Your task to perform on an android device: Get the care plan for my Pansy plant to keep it healthy on the Plantln app.
Image 0: 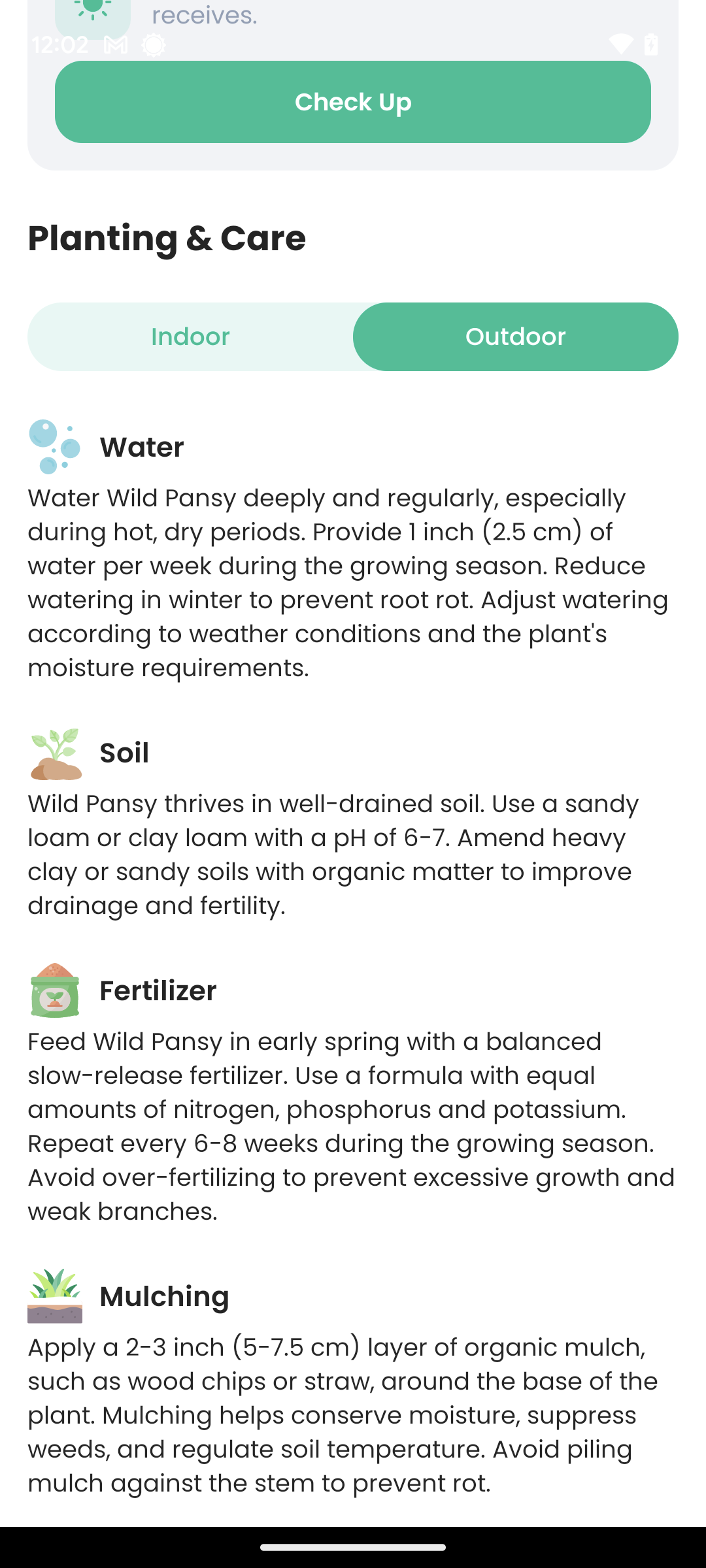
Scroll down until you find Get care plan tab.
Step 0: scroll up
Image 1: 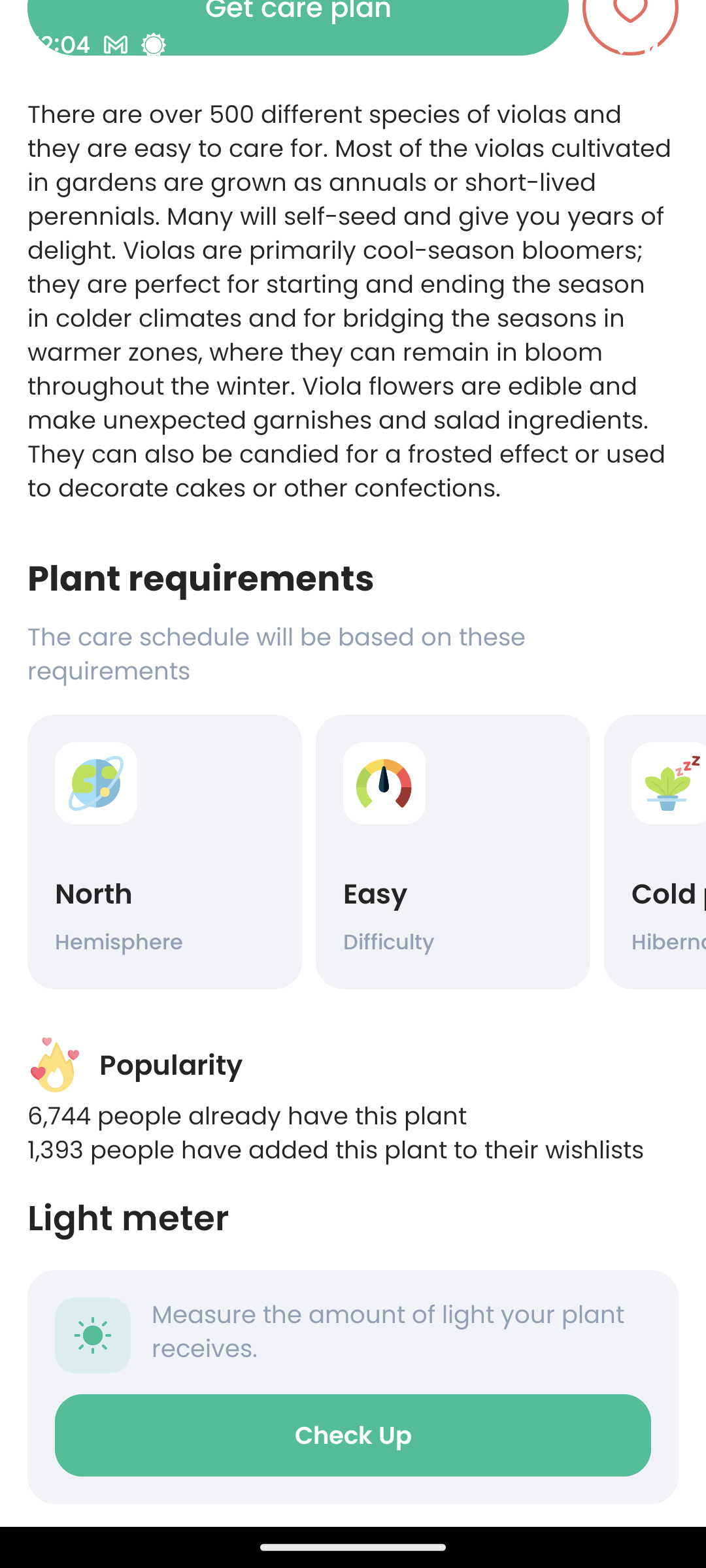
Scroll down until you find Get care plan tab.
Step 1: scroll up
Image 2: 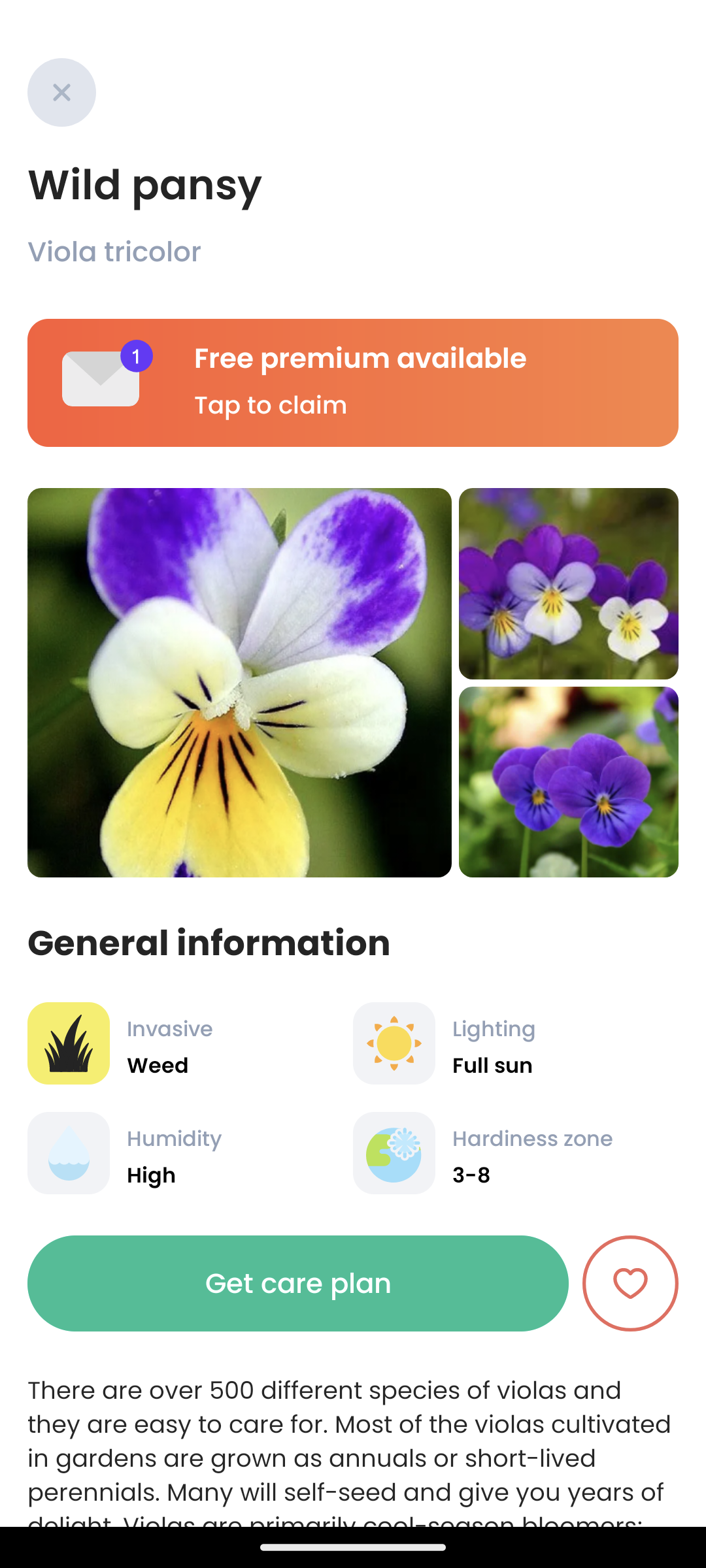
Click on Get care plan tab.
Step 2: click (298, 1283)
Image 3: 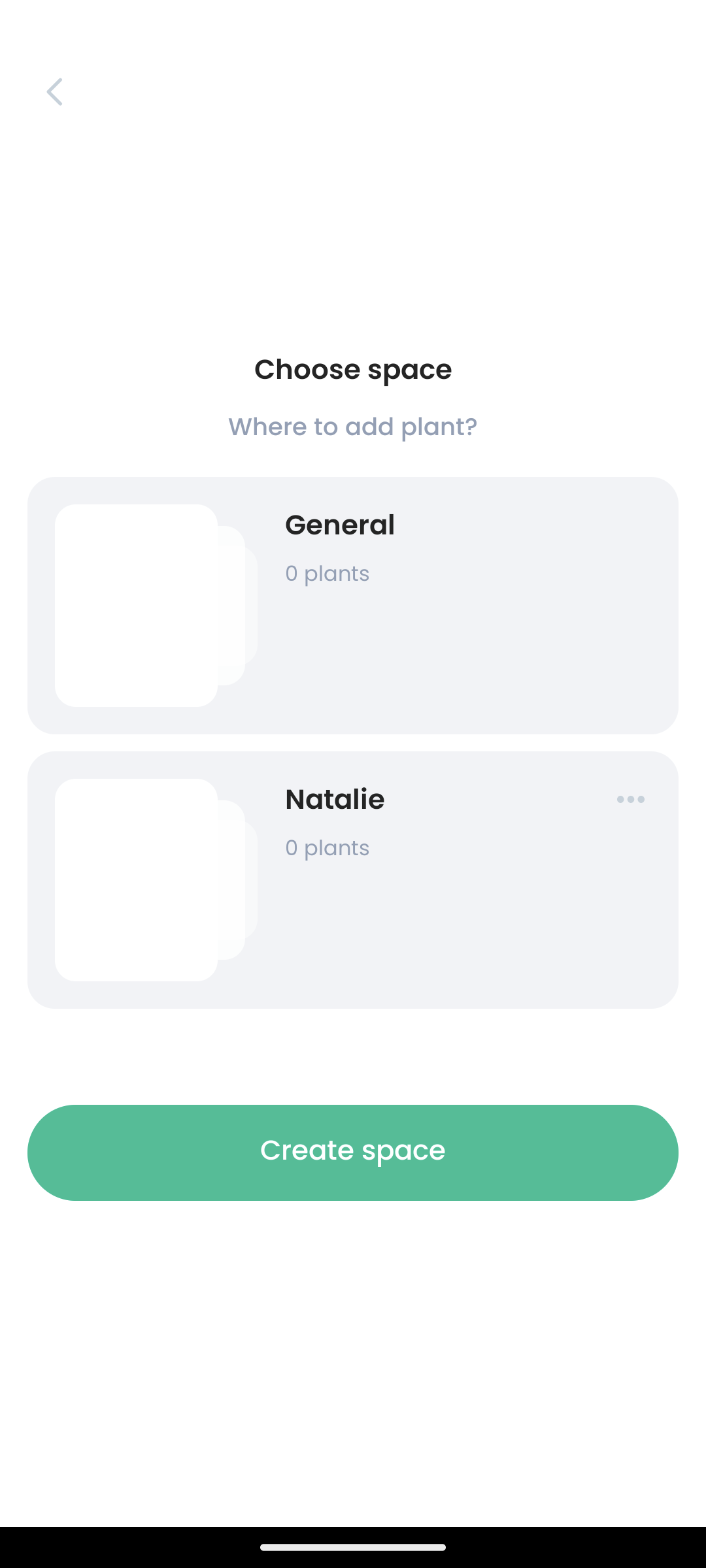
Select Natalie space.
Step 3: click (327, 849)
Image 4: 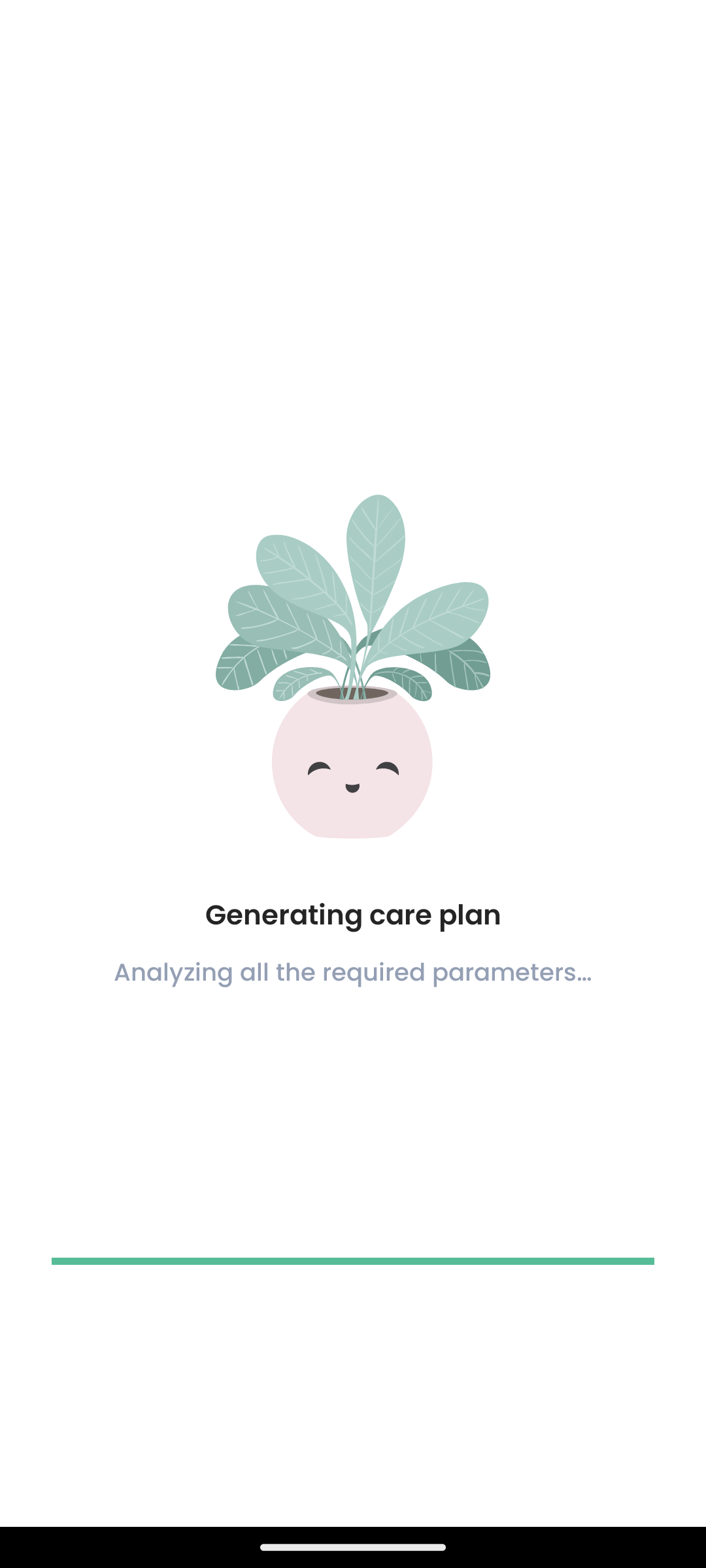
Select Natalie space.
Step 4: wait
Image 5: 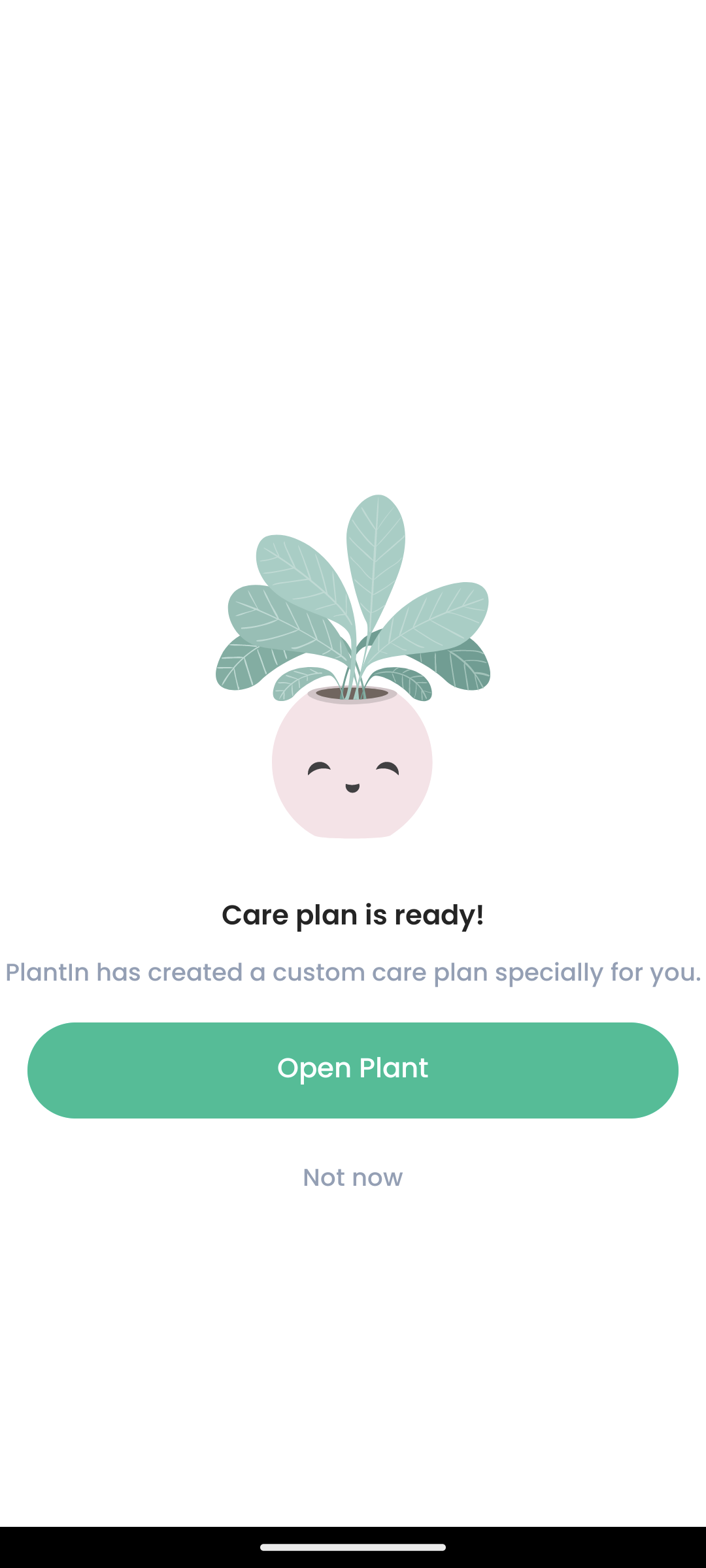
Click on Open Plant tab.
Step 5: click (353, 1070)
Image 6: 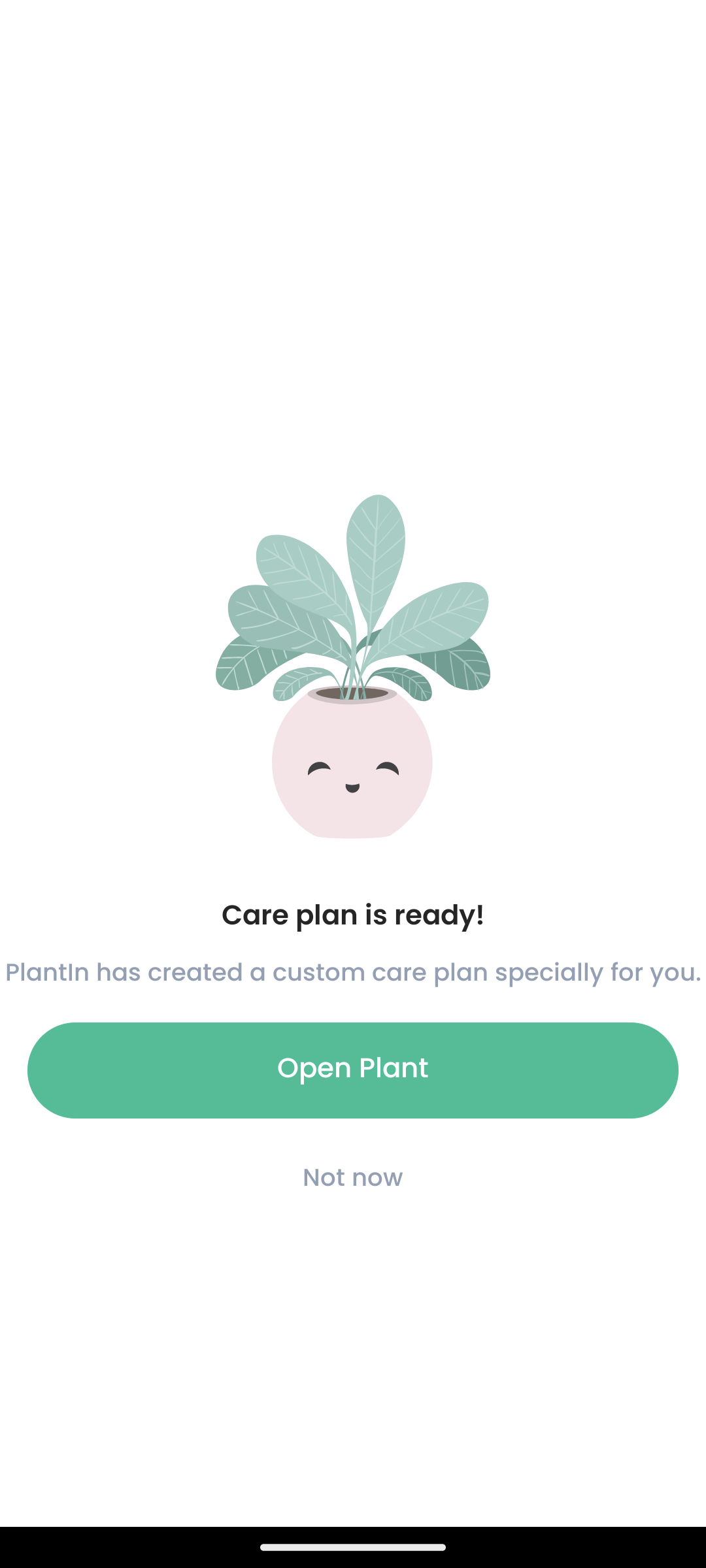
Click on Open Plant tab.
Step 6: wait
Image 7: 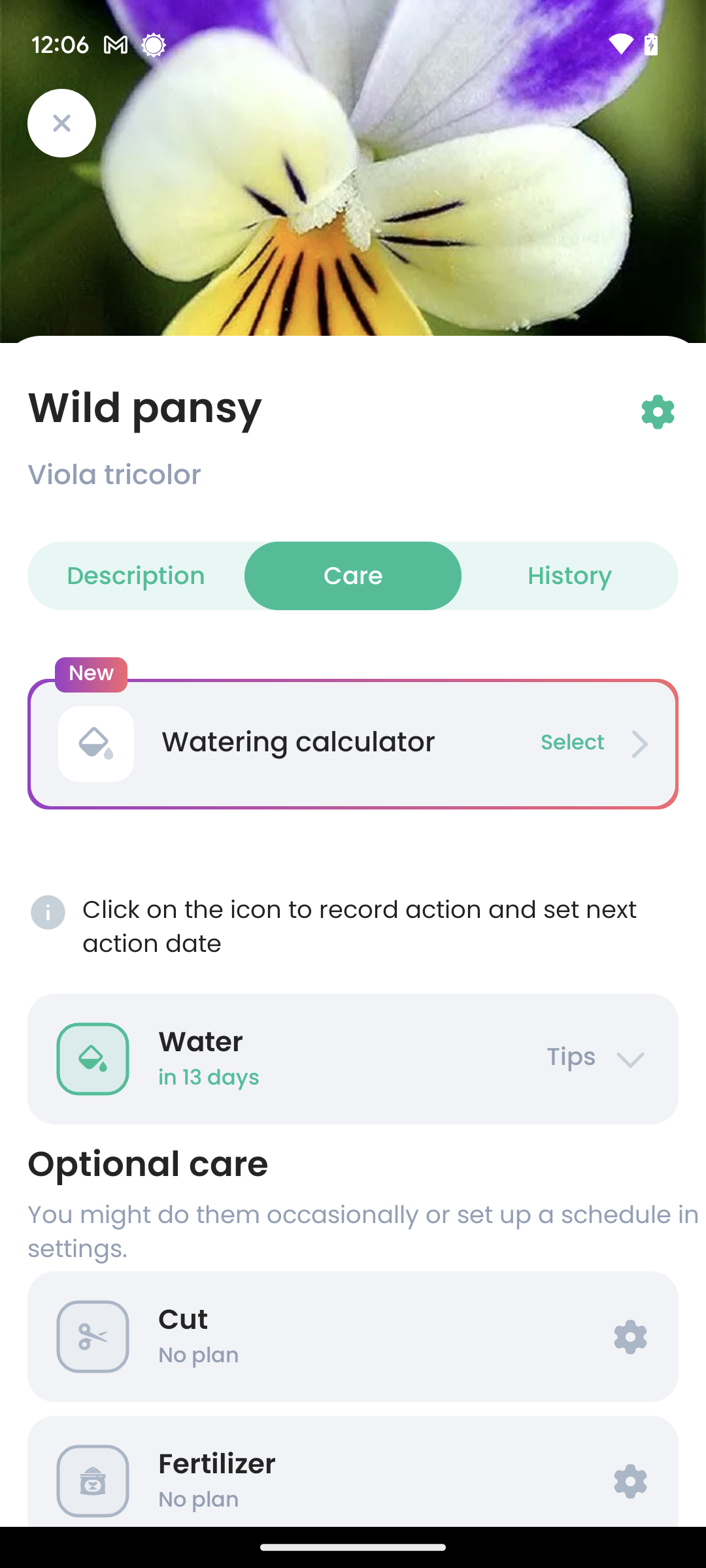
Click on Open Plant tab.
Step 7: wait